Your task to perform on an android device: Open the Zoho Show app and add the first video from the recent files.
Image 0: 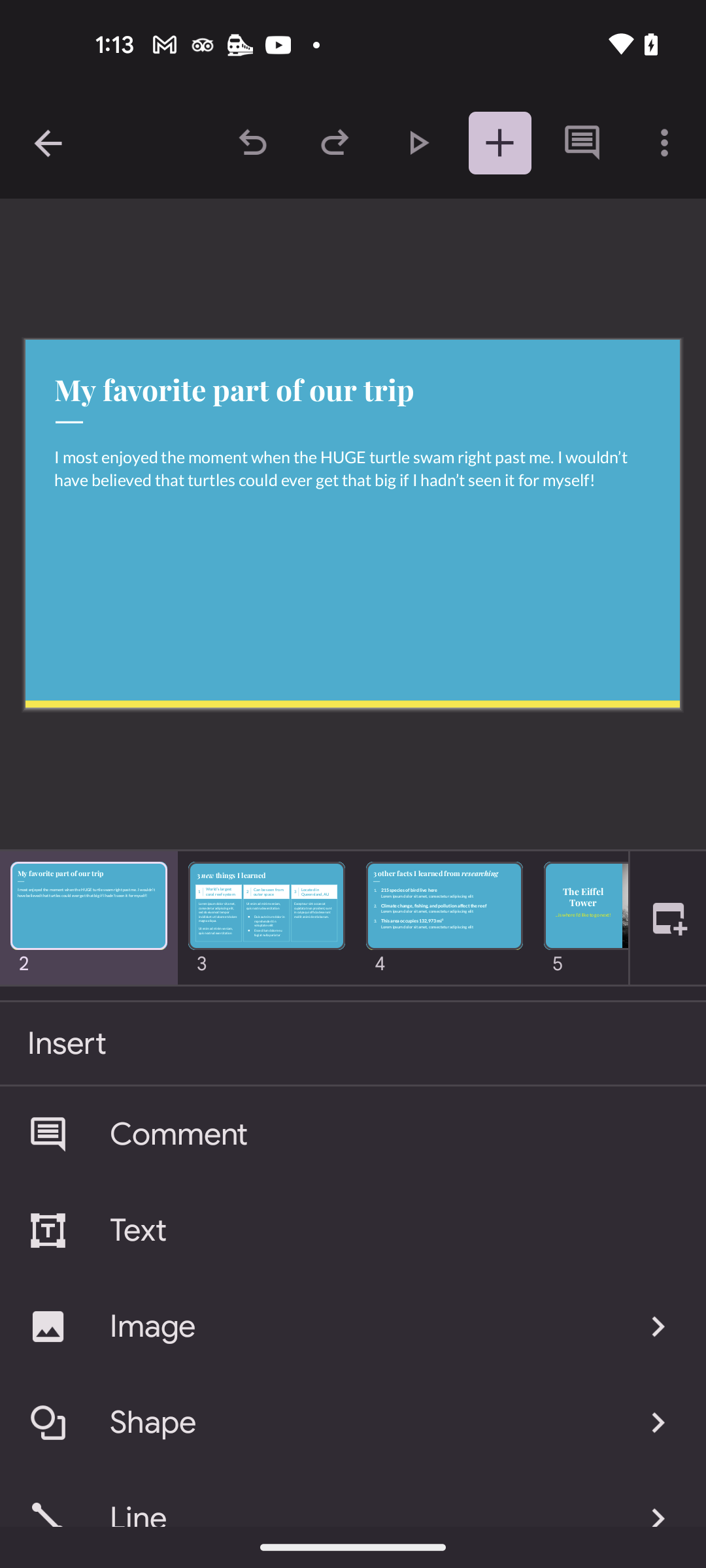
Open the Zoho Show app
Step 0: open app "Show"
Image 1: 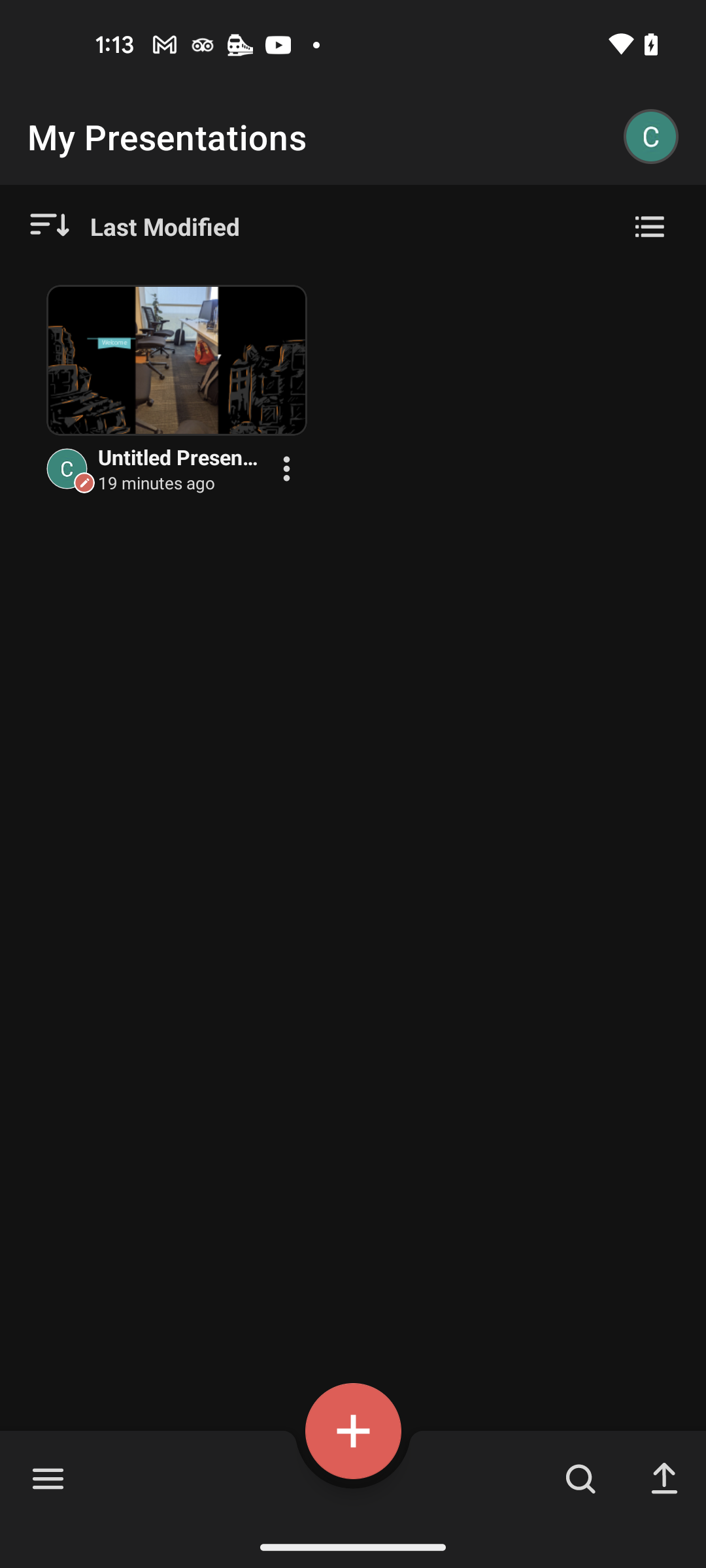
open the Untitled file
Step 1: click (176, 400)
Image 2: 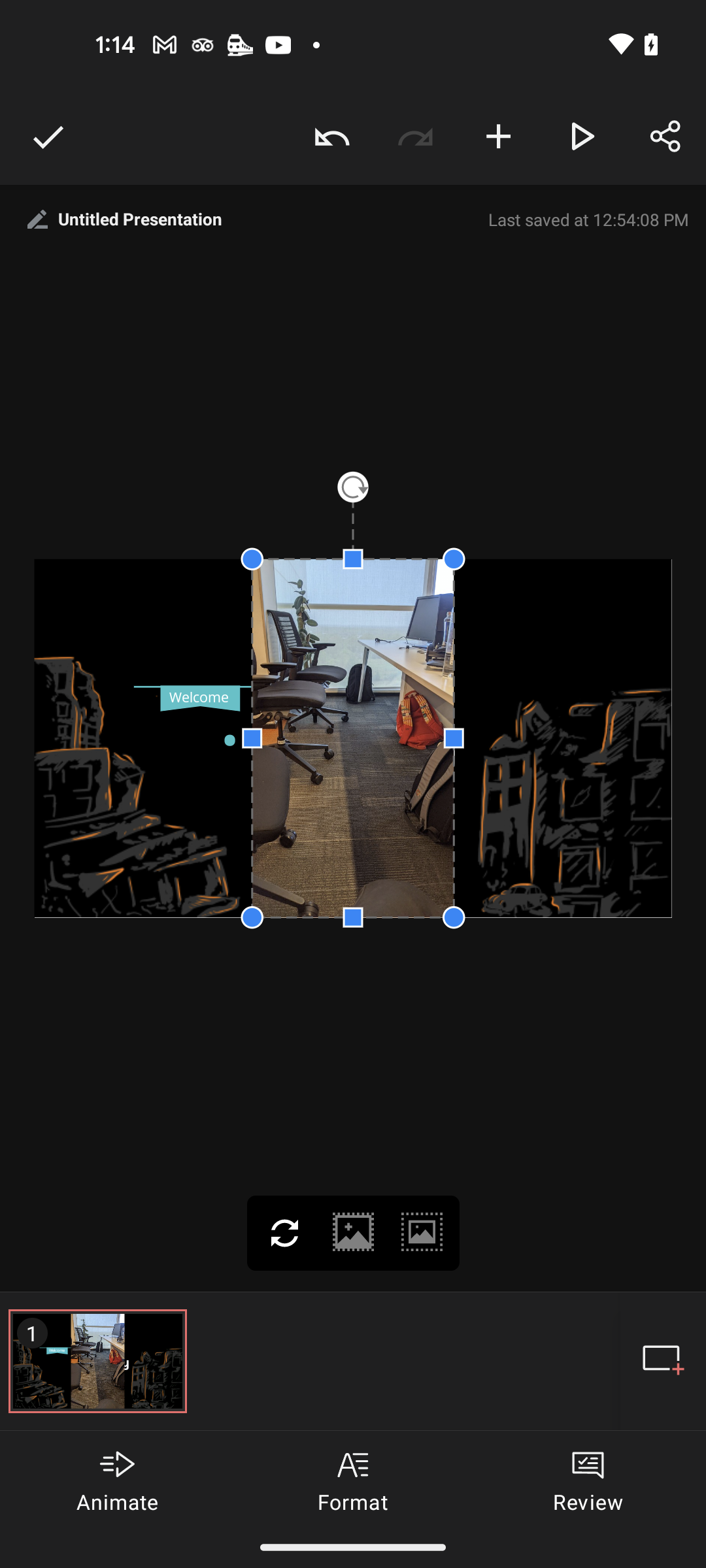
Click on the plus icon at the top right side
Step 2: click (498, 137)
Image 3: 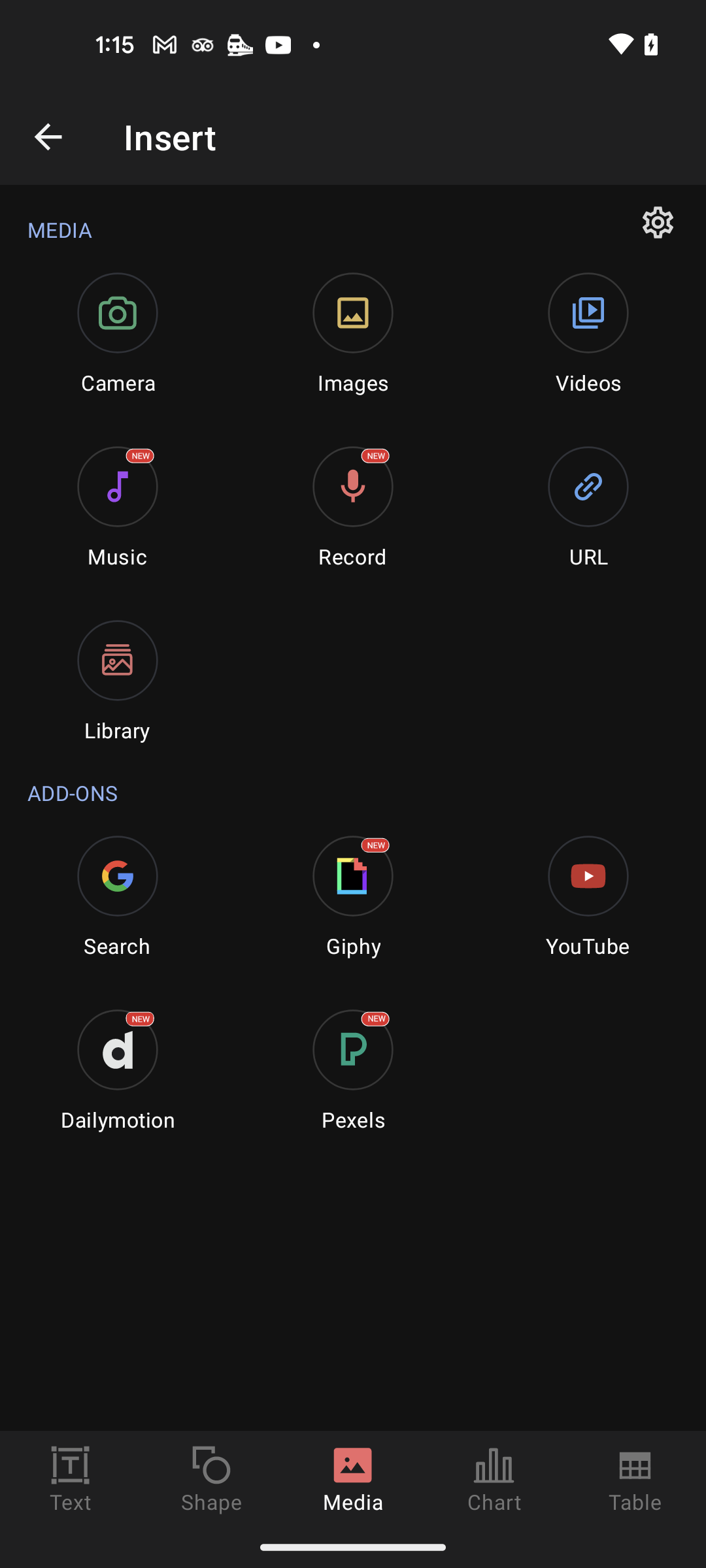
Click on Videos option
Step 3: click (588, 330)
Image 4: 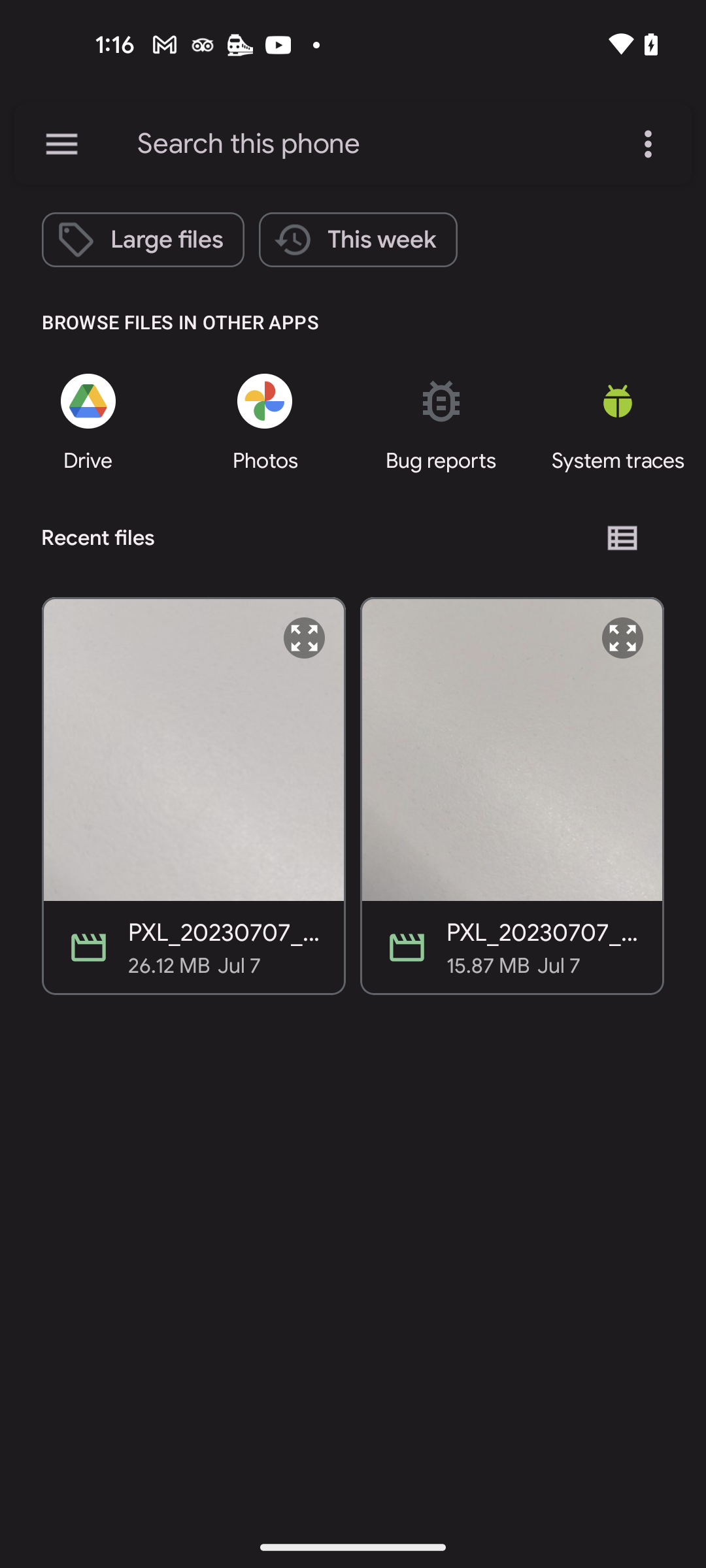
Select the first video
Step 4: click (193, 748)
Image 5: 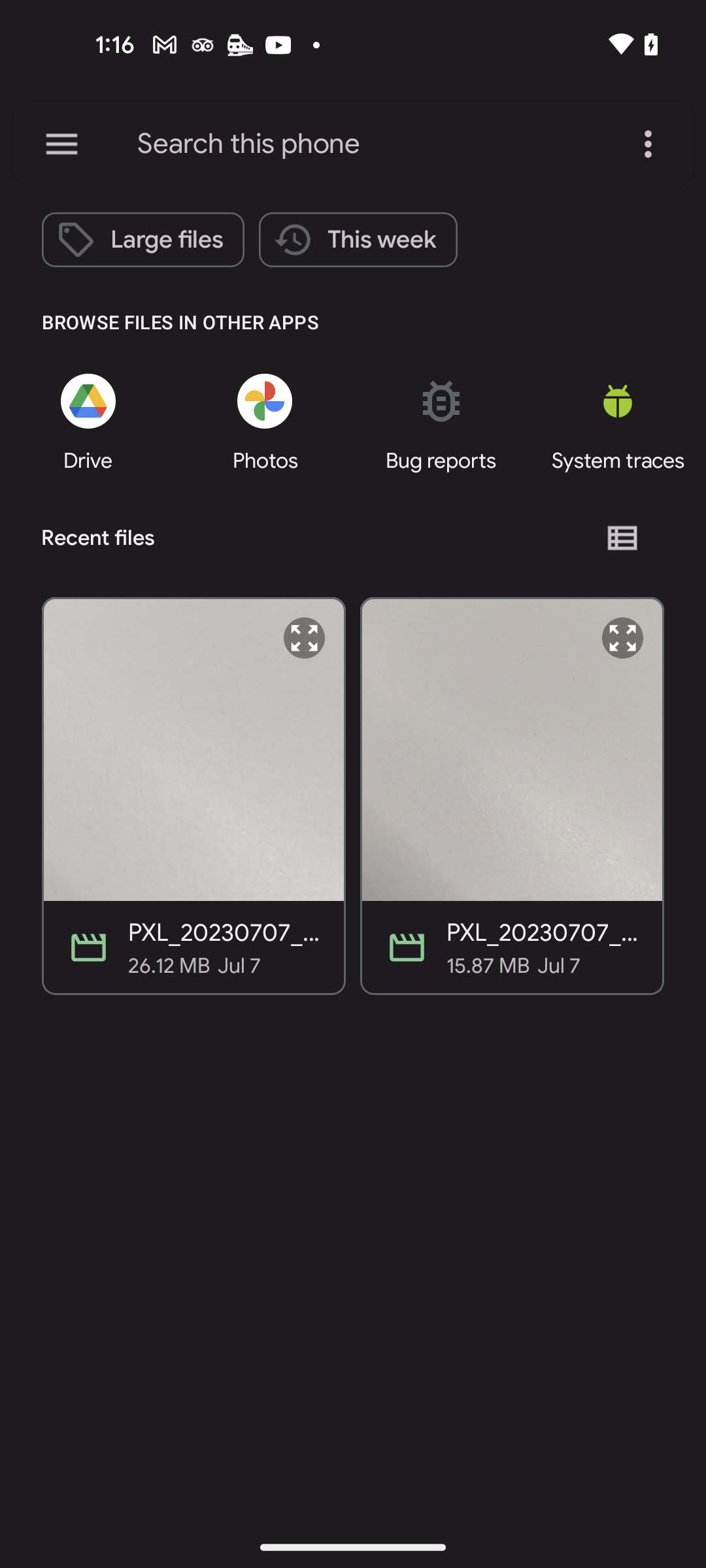
Select the first video
Step 5: click (193, 748)
Image 6: 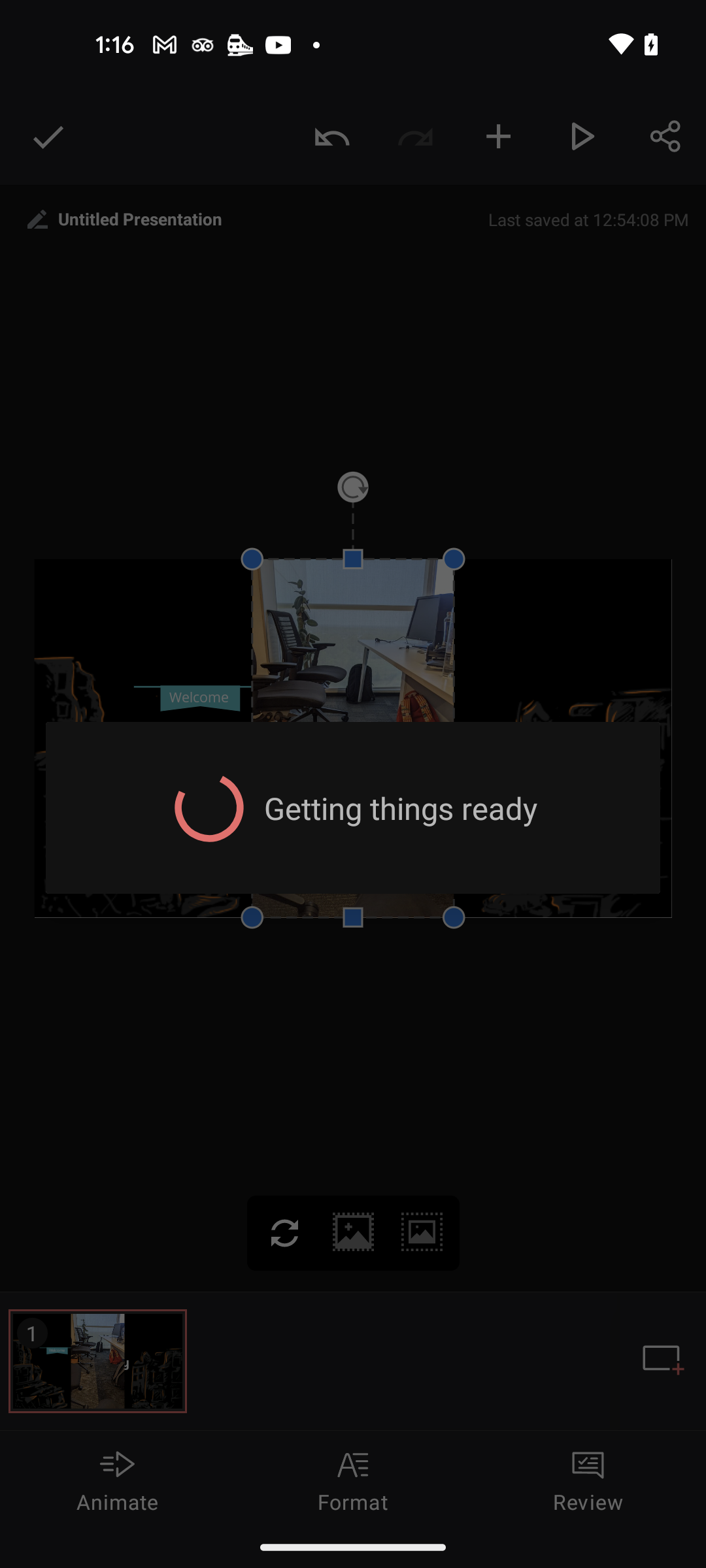
Select the first video
Step 6: wait